Your task to perform on an android device: Search for Google pixel 6 and share it via gmail to dbwscratch.test.id11@gmail.com
Image 0: 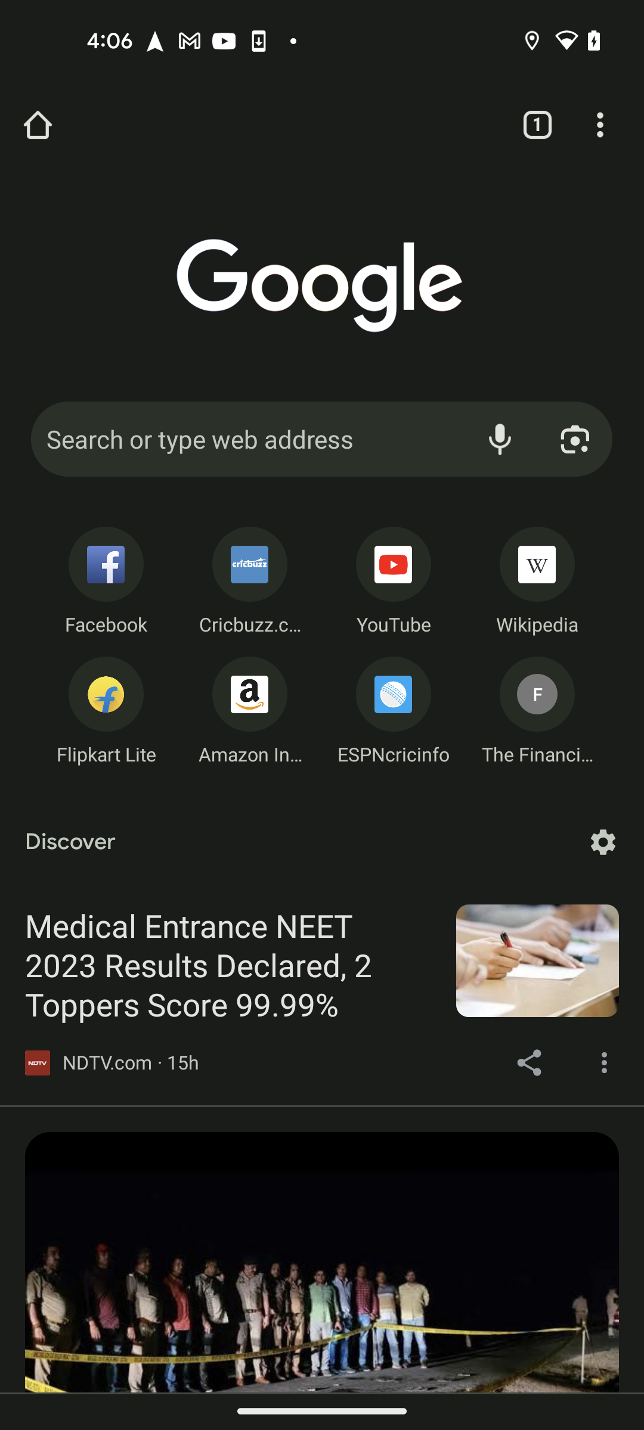
Open eBay App
Step 0: open app "eBay"
Image 1: 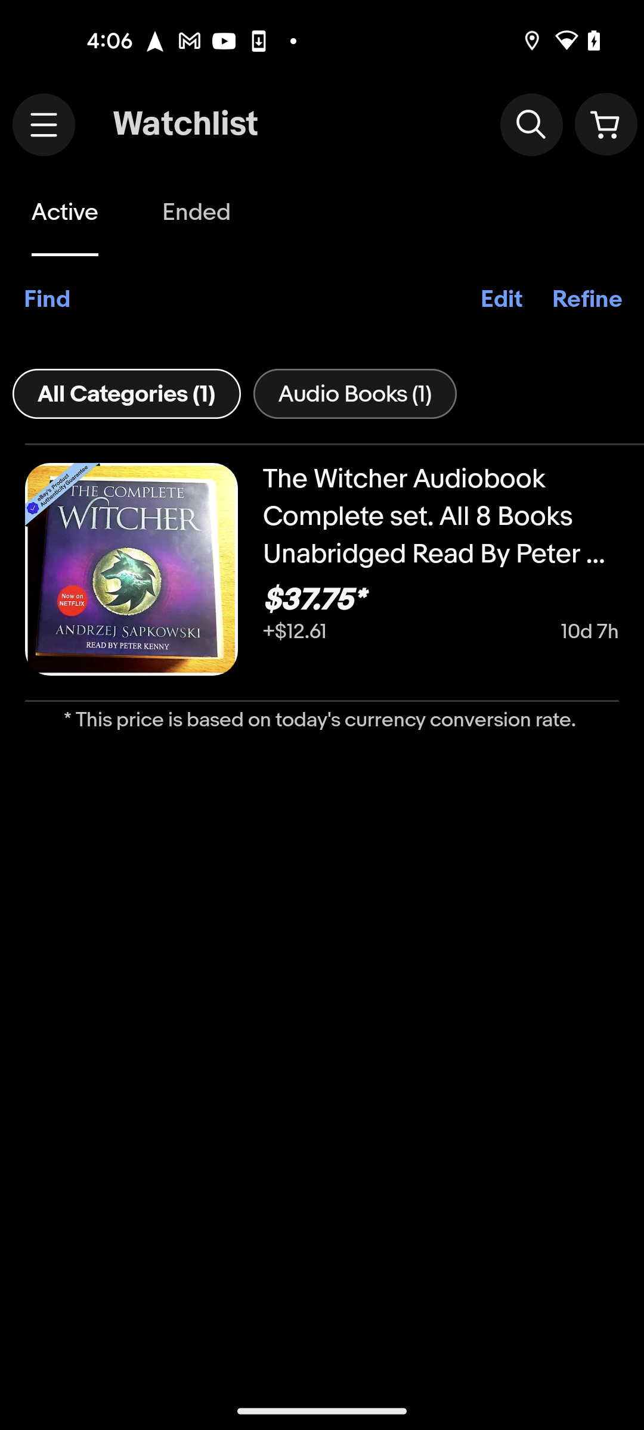
Get back to eBay homepage
Step 1: press back button
Image 2: 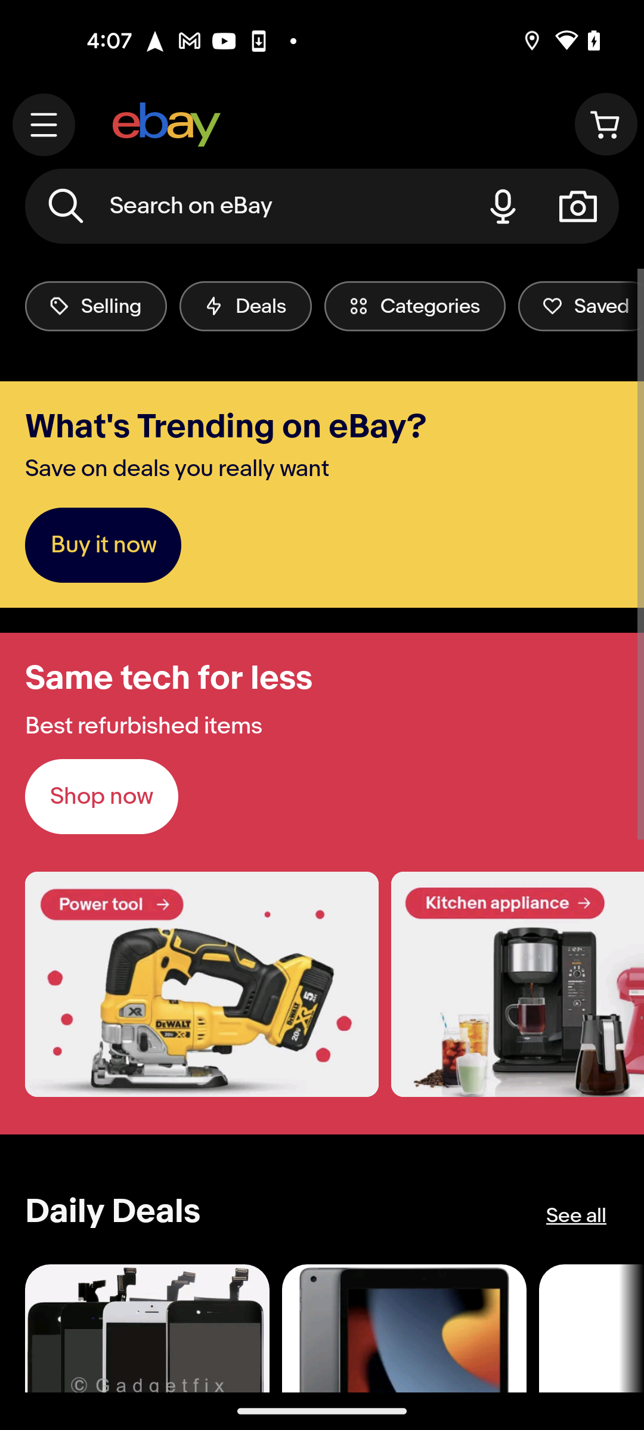
Go to the eBay search bar at the top of the screen
Step 2: click (246, 206)
Image 3: 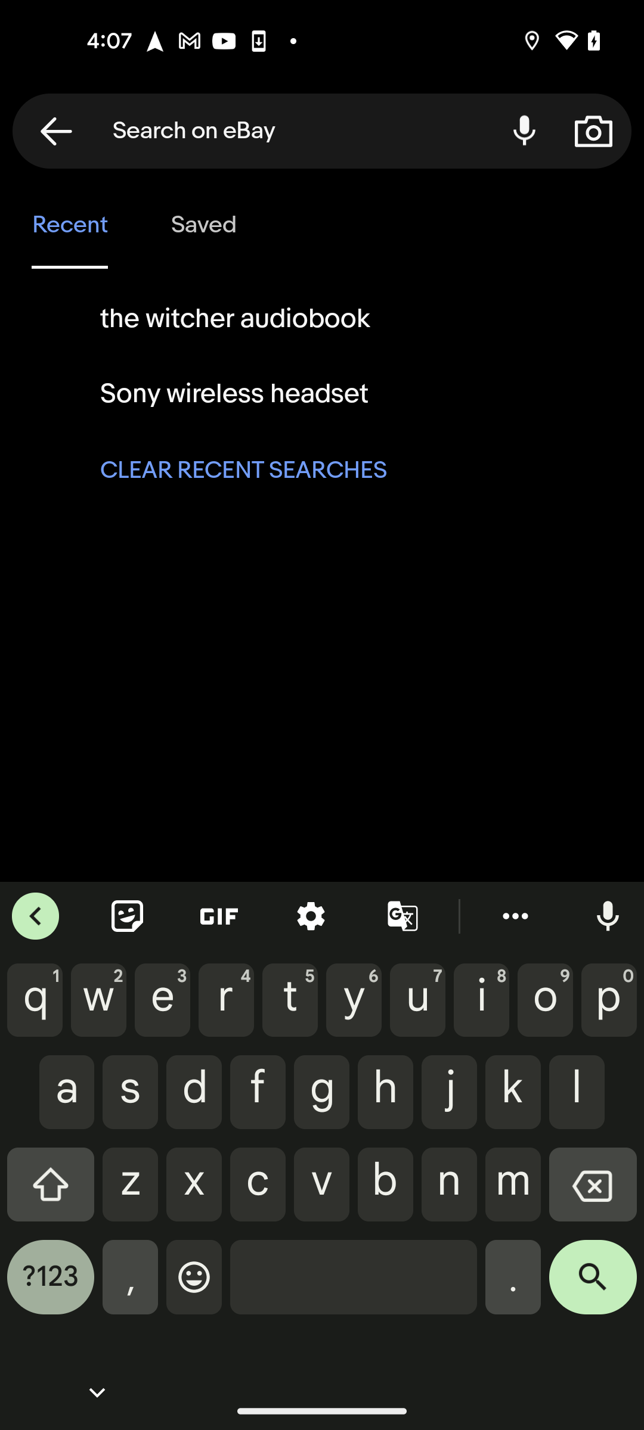
Search for google pixel 6 in search bar
Step 3: type "google pixel 6"
Image 4: 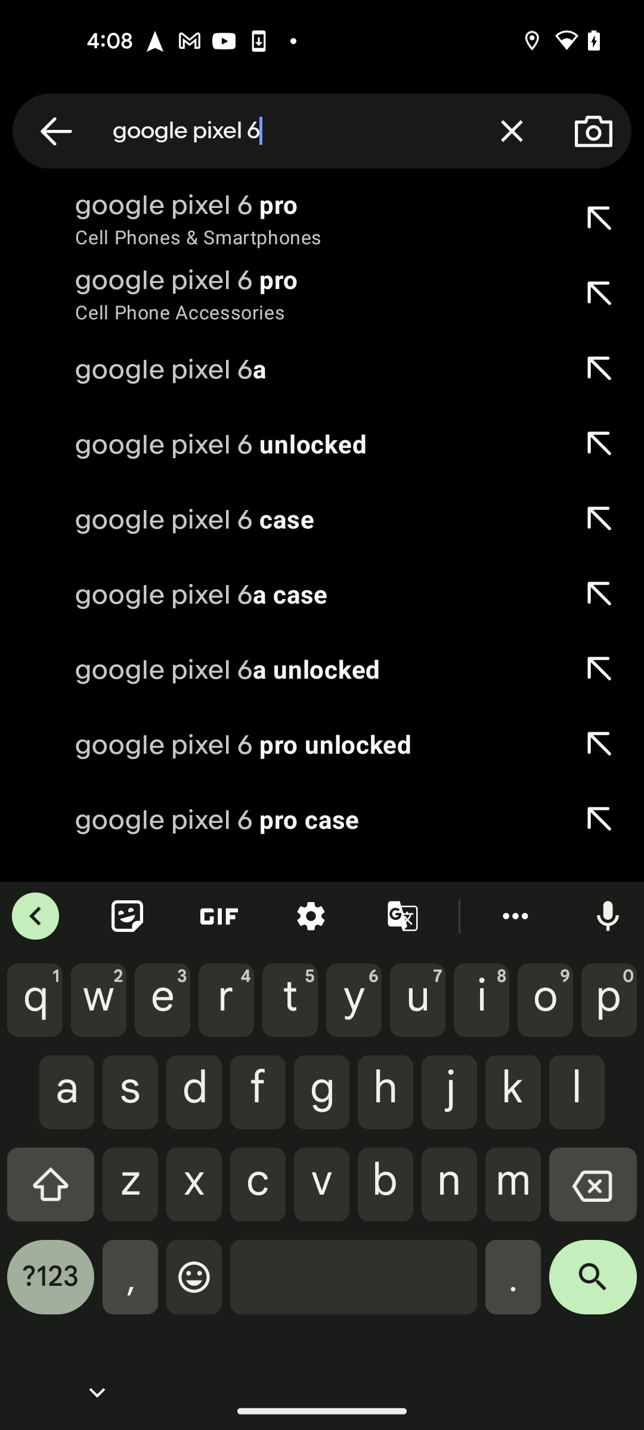
Click on the search icon at the bottom right corner
Step 4: click (593, 1286)
Image 5: 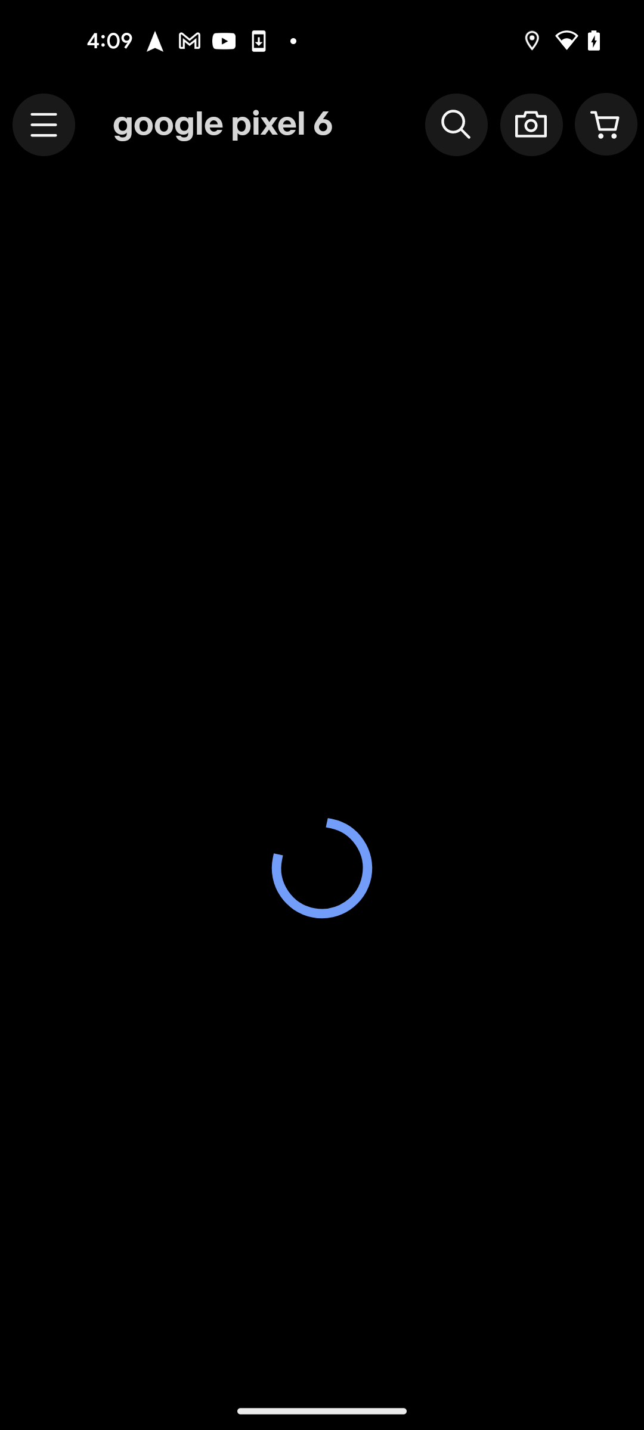
Click on the search icon at the bottom right corner
Step 5: wait
Image 6: 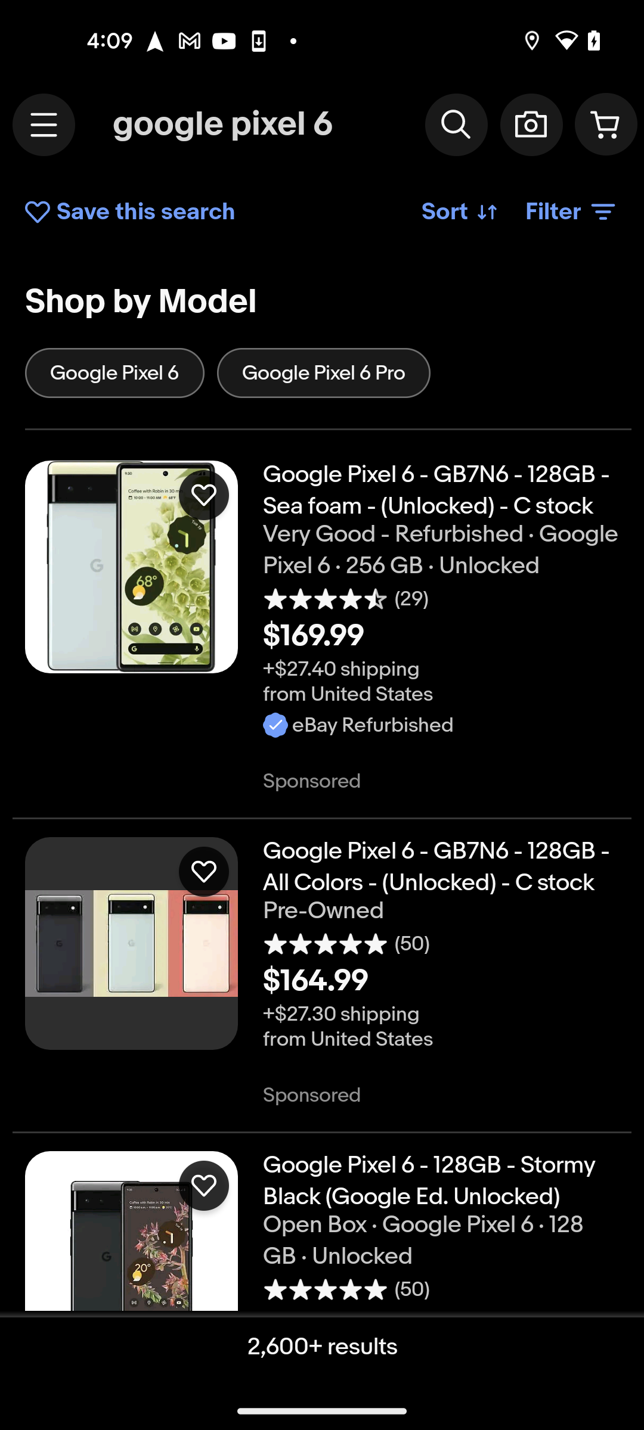
Open the first searched result
Step 6: click (441, 490)
Image 7: 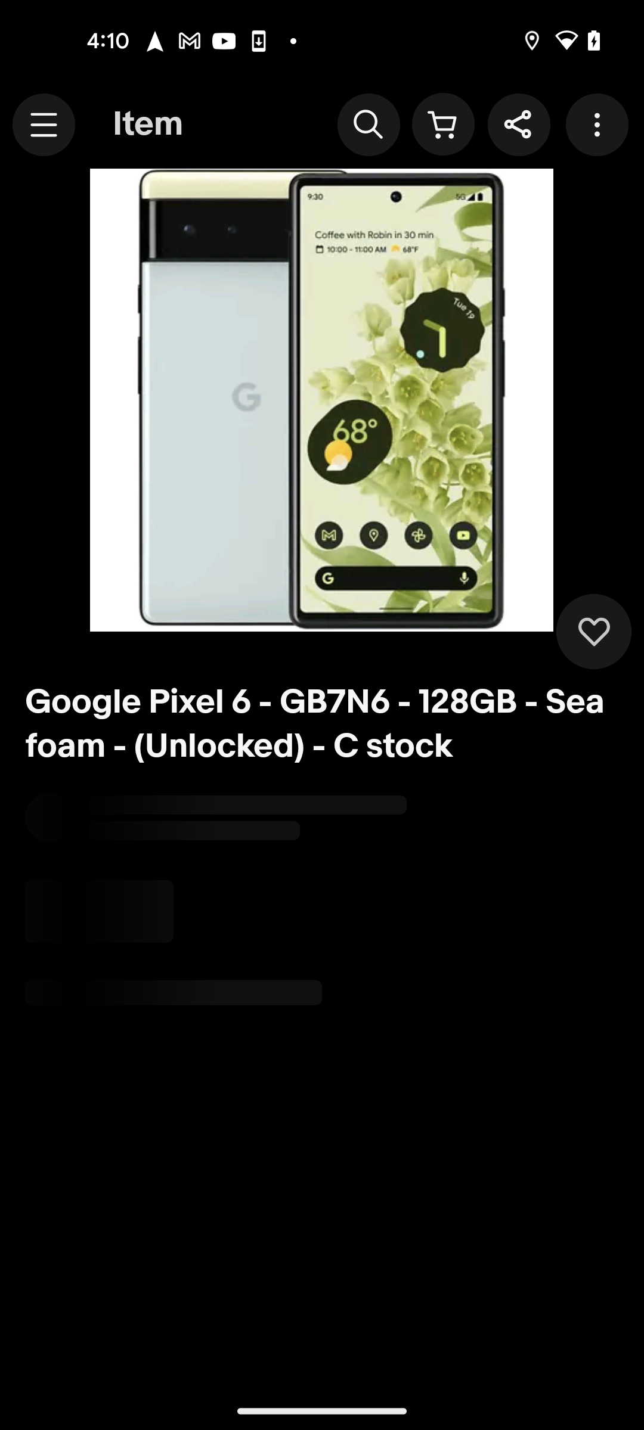
Click on the share button at the top of the screen
Step 7: click (518, 125)
Image 8: 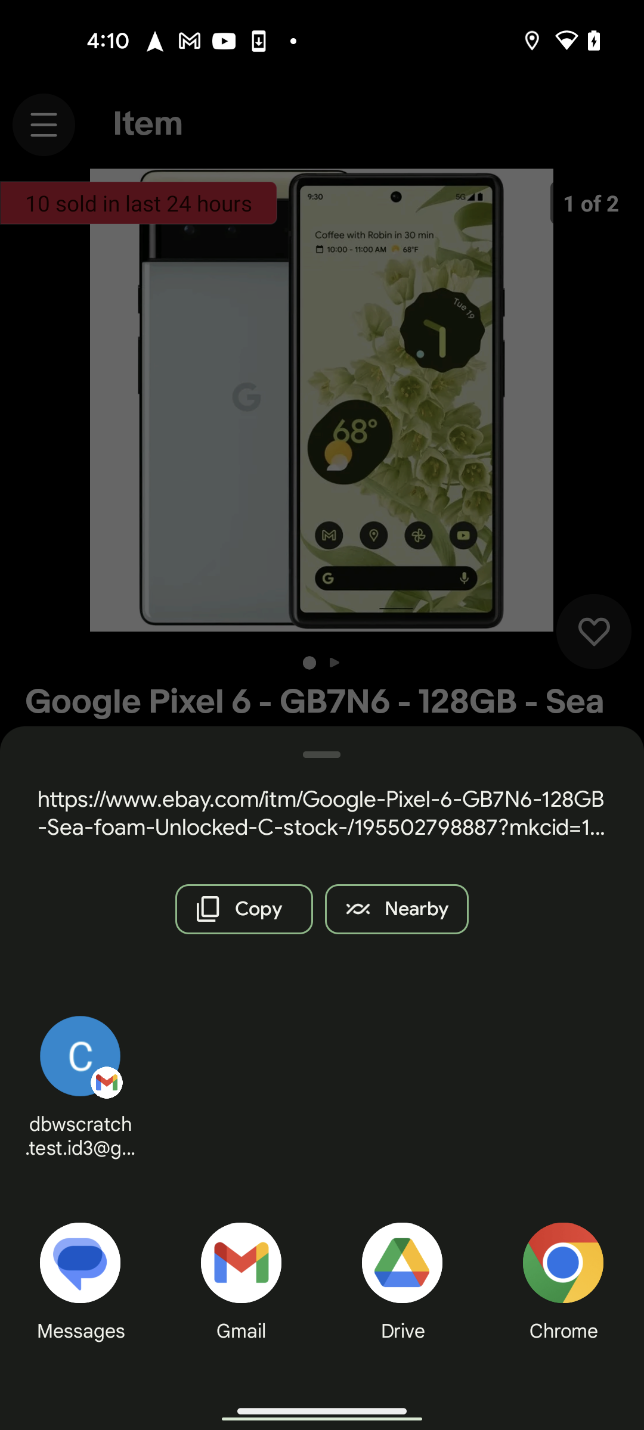
Choose Gmail as a mode for sharing
Step 8: click (240, 1263)
Image 9: 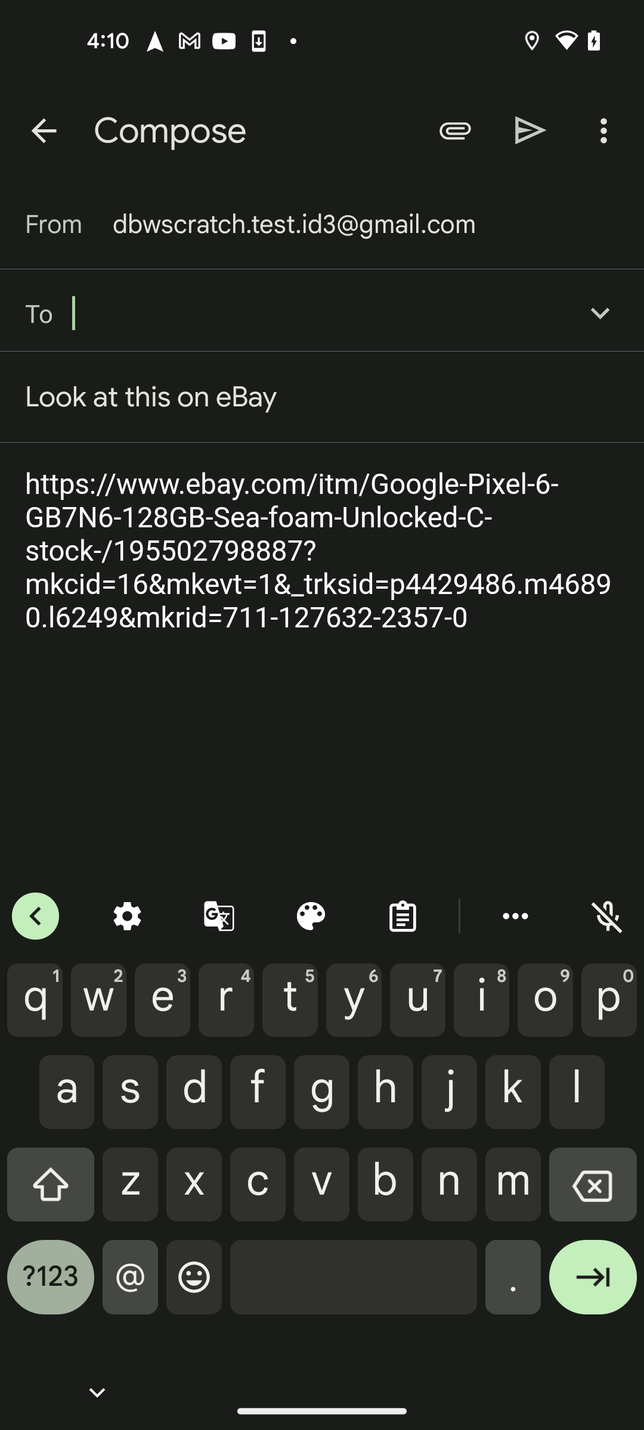
Add dbwscratch.test.id11@gmail.com to the recipient 
Step 9: type "dbwscratch.test.id11@gmail.com"
Image 10: 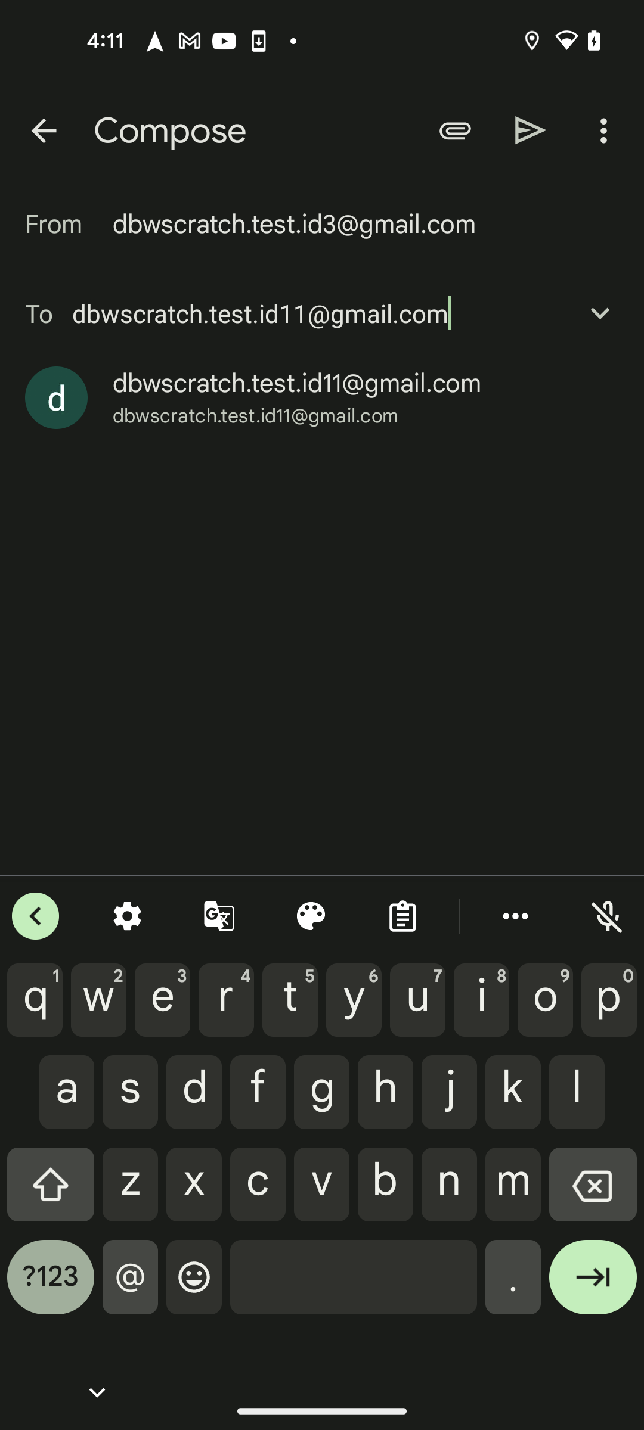
Click on the result email id
Step 10: click (297, 383)
Image 11: 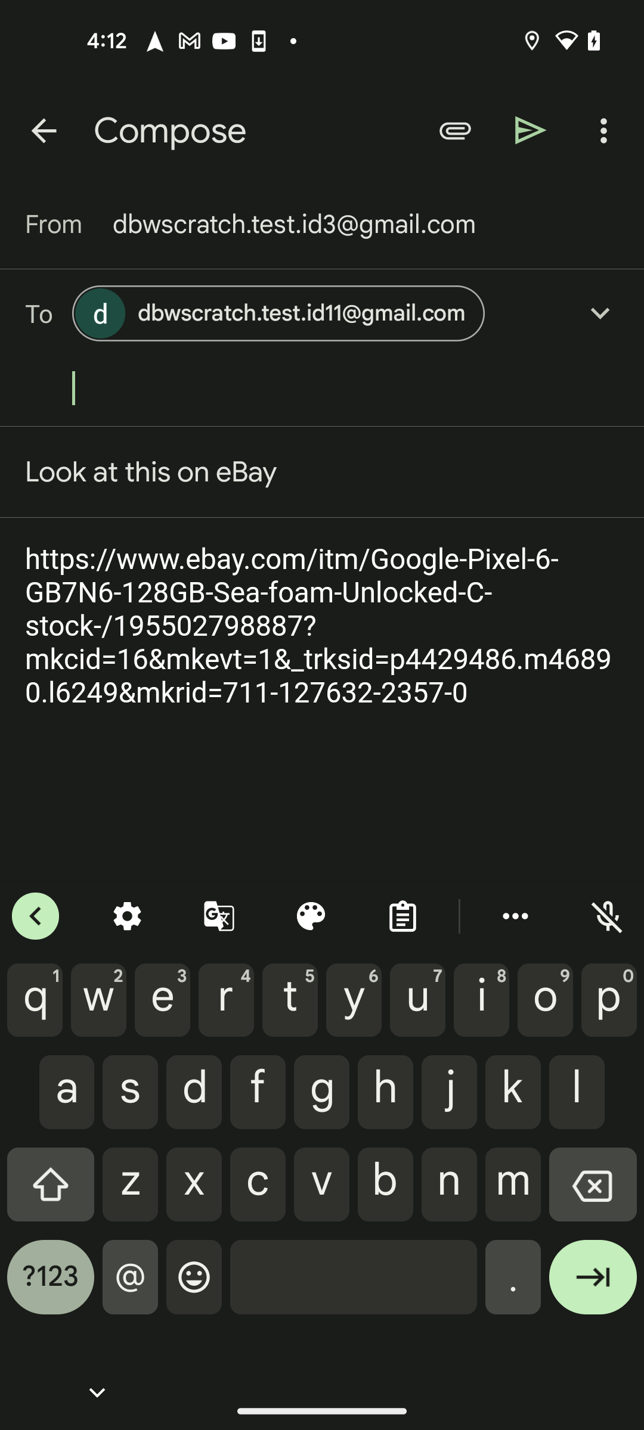
Click on the share button at the top of the screen
Step 11: click (531, 130)